Your task to perform on an android device: Open the Breethe app, I would like to have a personalized guided meditation to help me be productive throughout the day
Image 0: 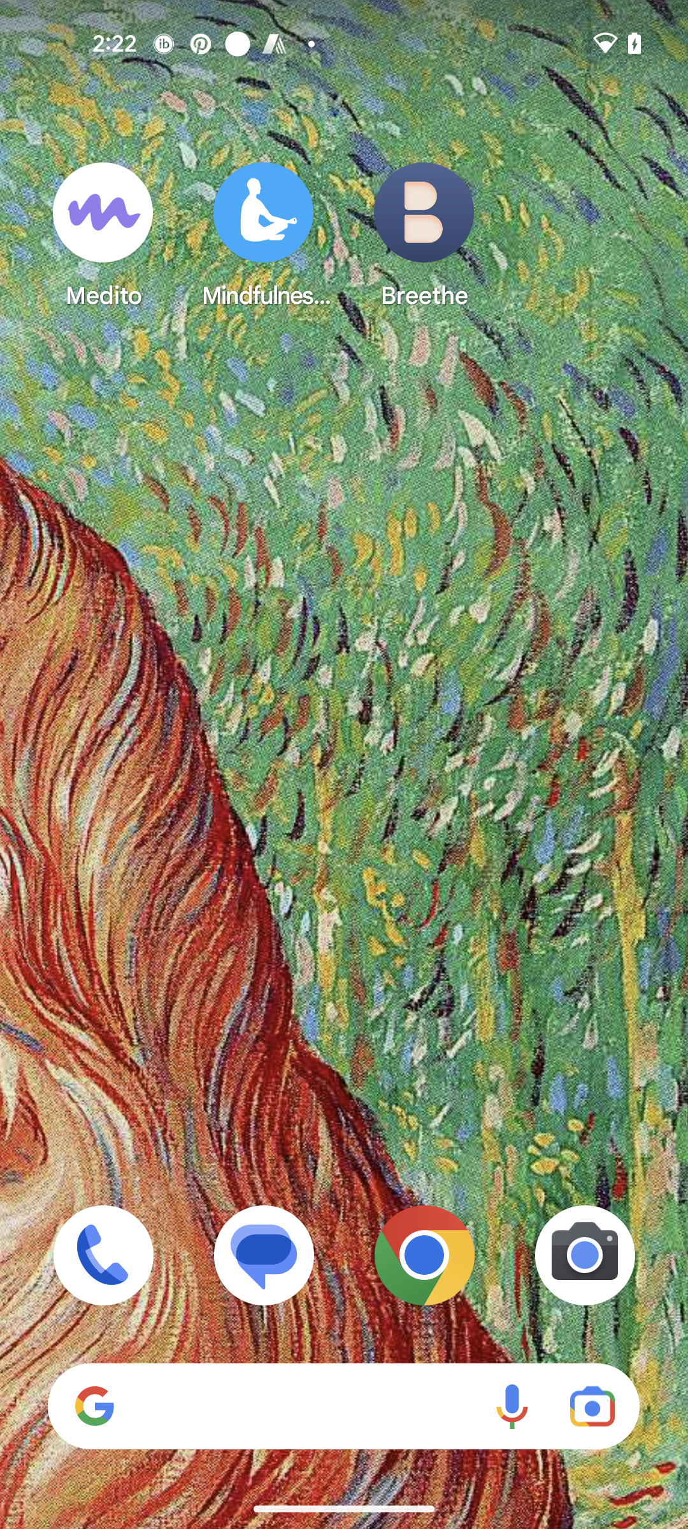
Open the Breethe app
Step 0: open app "Breethe"
Image 1: 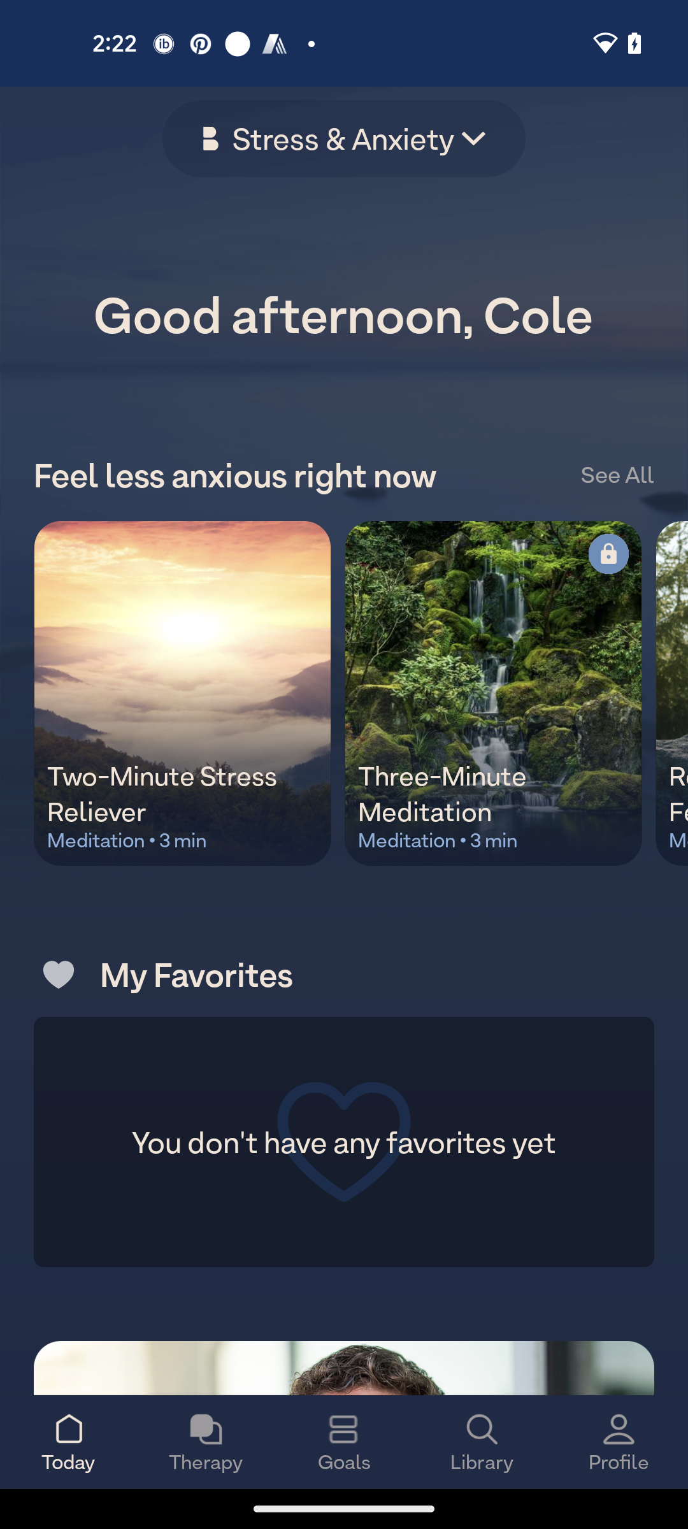
Go to the Library tab
Step 1: click (480, 1431)
Image 2: 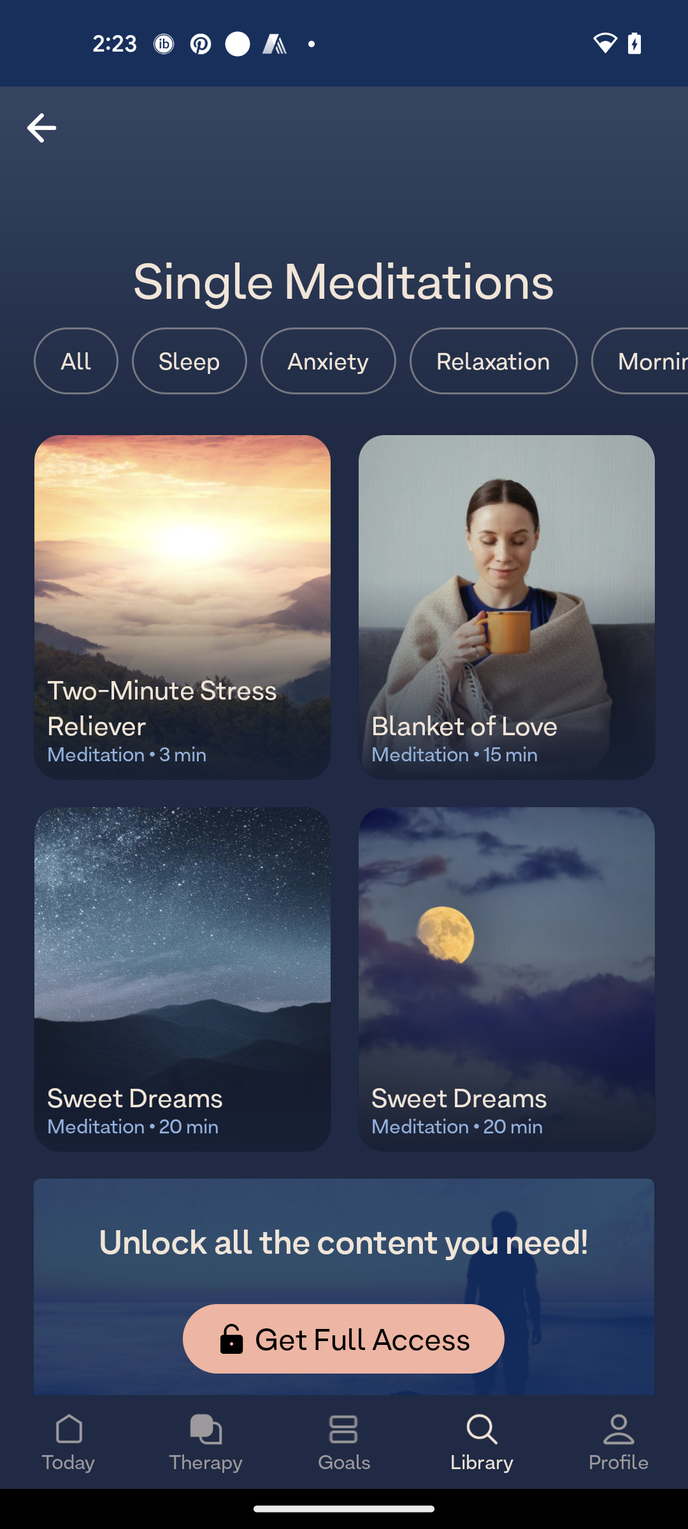
Click on the Sweet Dreams option
Step 2: click (134, 1053)
Image 3: 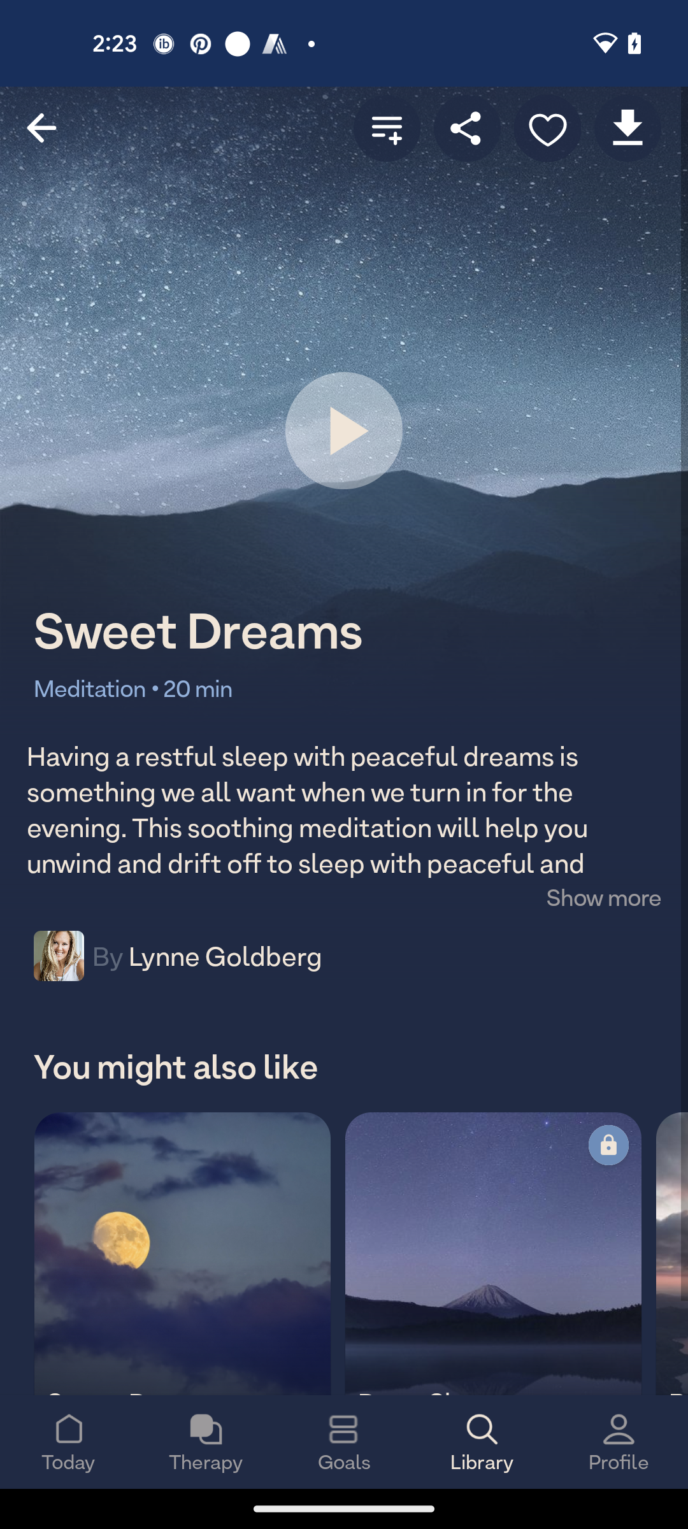
Click on the play button
Step 3: click (345, 431)
Image 4: 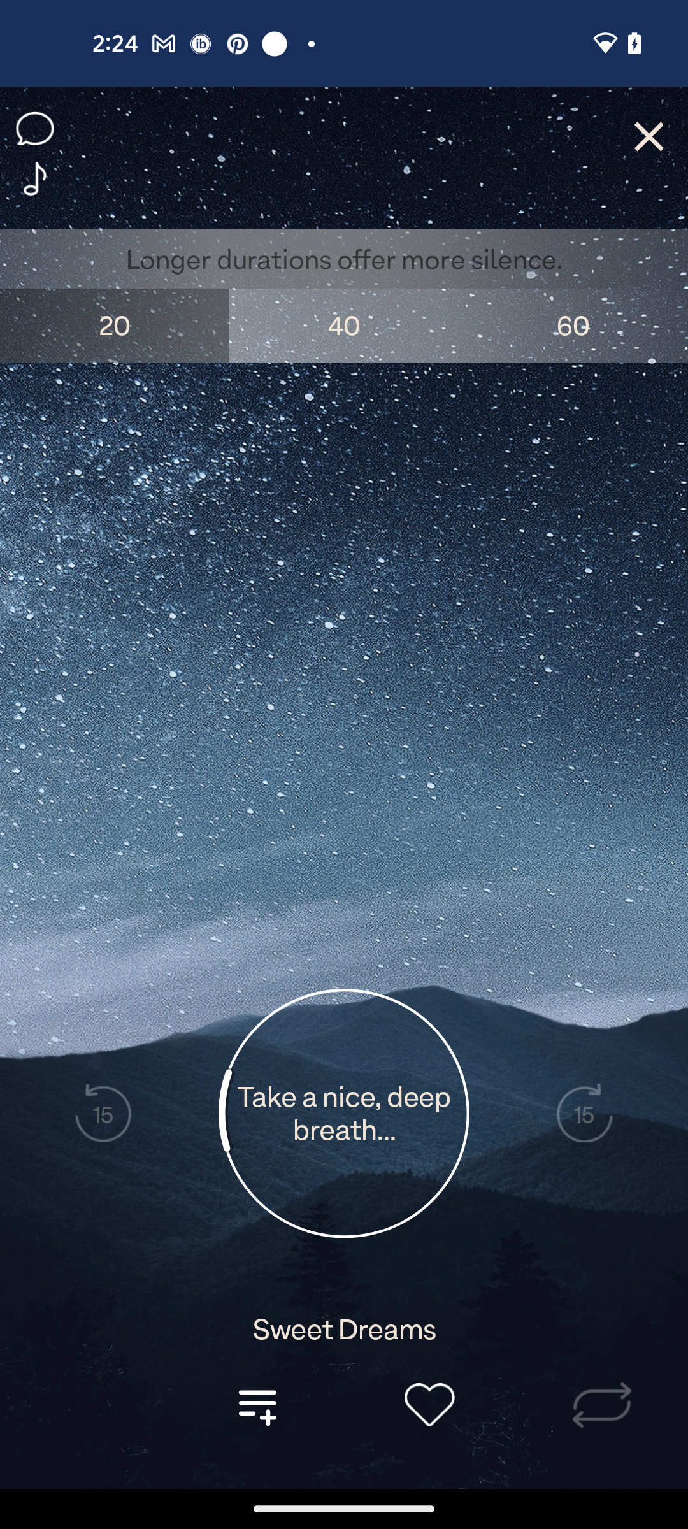
Click on the play button
Step 4: wait
Image 5: 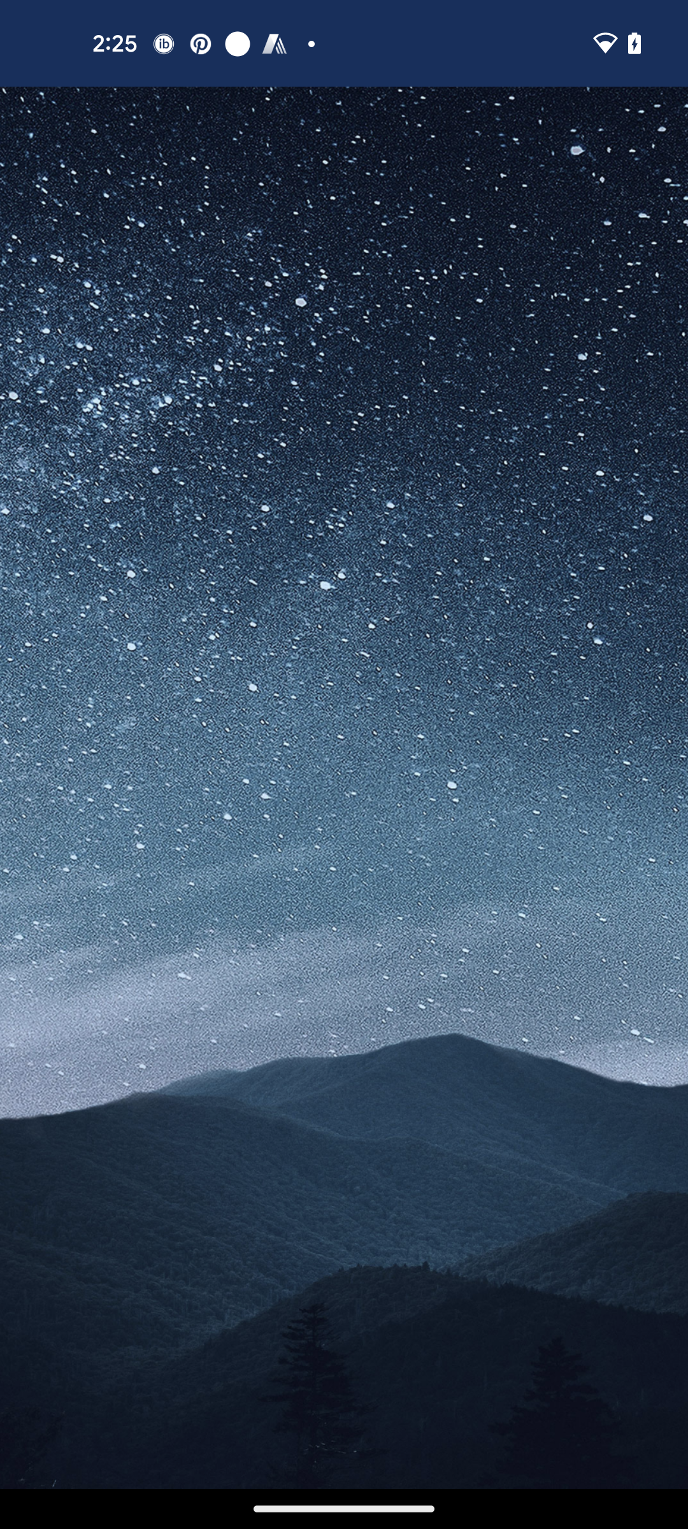
Click on the play button
Step 5: wait